Your task to perform on an android device: I want to save my internet data because I'm running out of it, and soon my internet data recharge will expire. In the Vimeo app, Change the video quality of the current playing video from auto to 272p to save internet data.
Image 0: 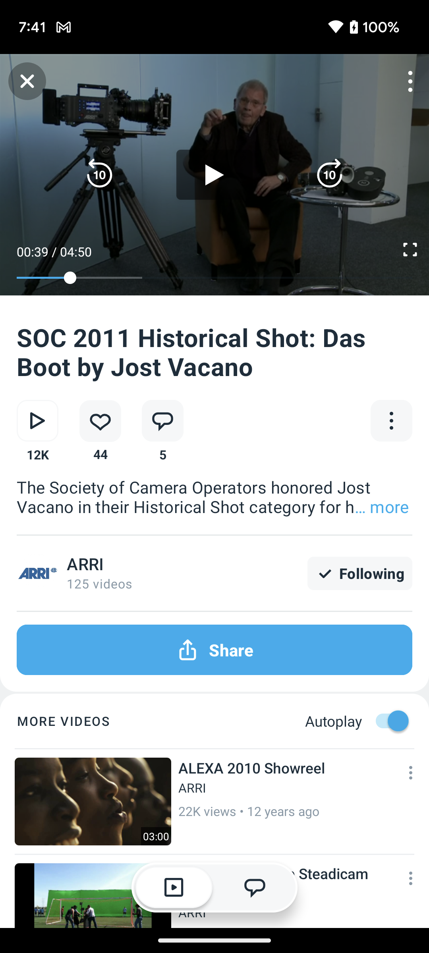
Click on the three dots icon at the top right corner of the screen to view the video quality option.
Step 0: click (410, 81)
Image 1: 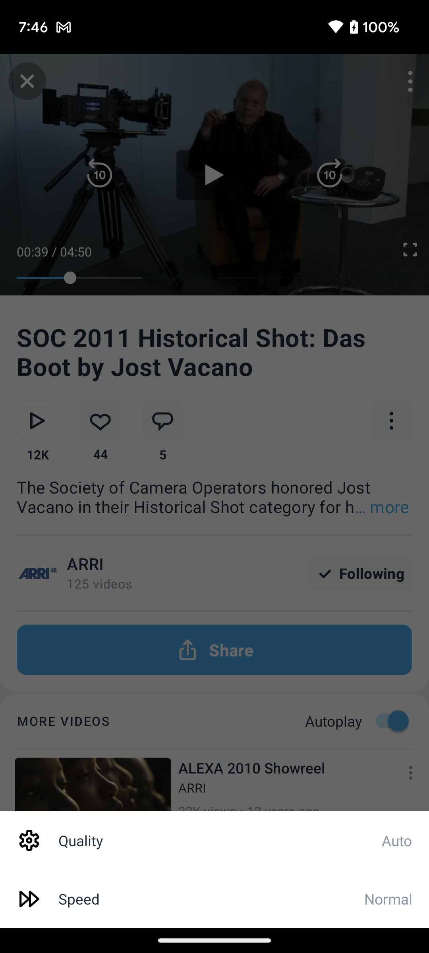
Click on the Quality option to change the quality of current playing video.
Step 1: click (220, 840)
Image 2: 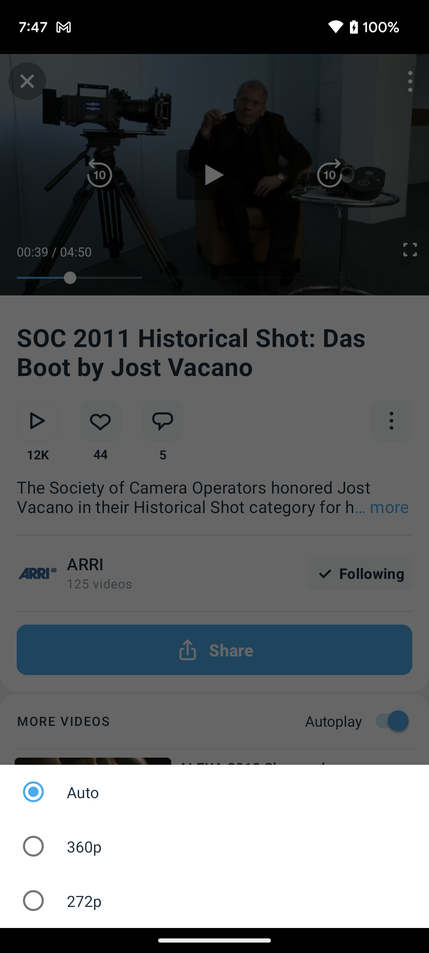
Click on the 272p to change the quality of the current playing video. 
Step 2: click (59, 901)
Image 3: 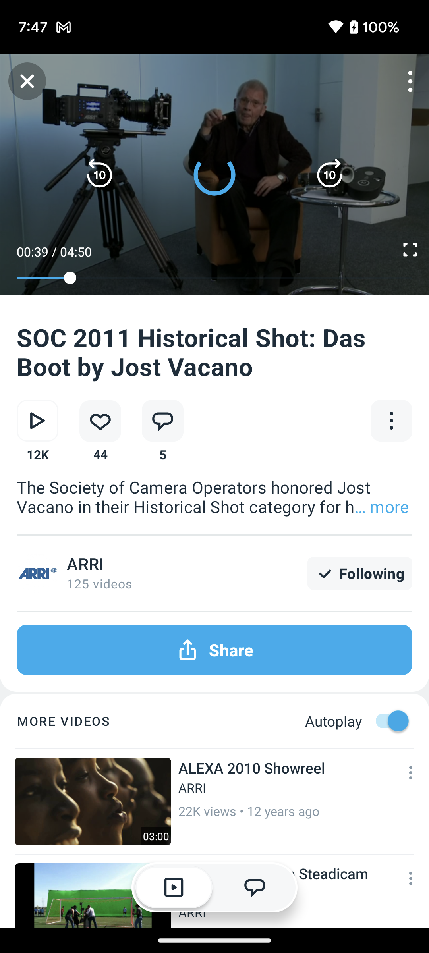
Click on the 272p to change the quality of the current playing video. 
Step 3: wait